Your task to perform on an android device: To help children understand growing up, make a photo book of Riviera Maya, Rocky Mountains, and Kyoto on the gallery app.
Image 0: 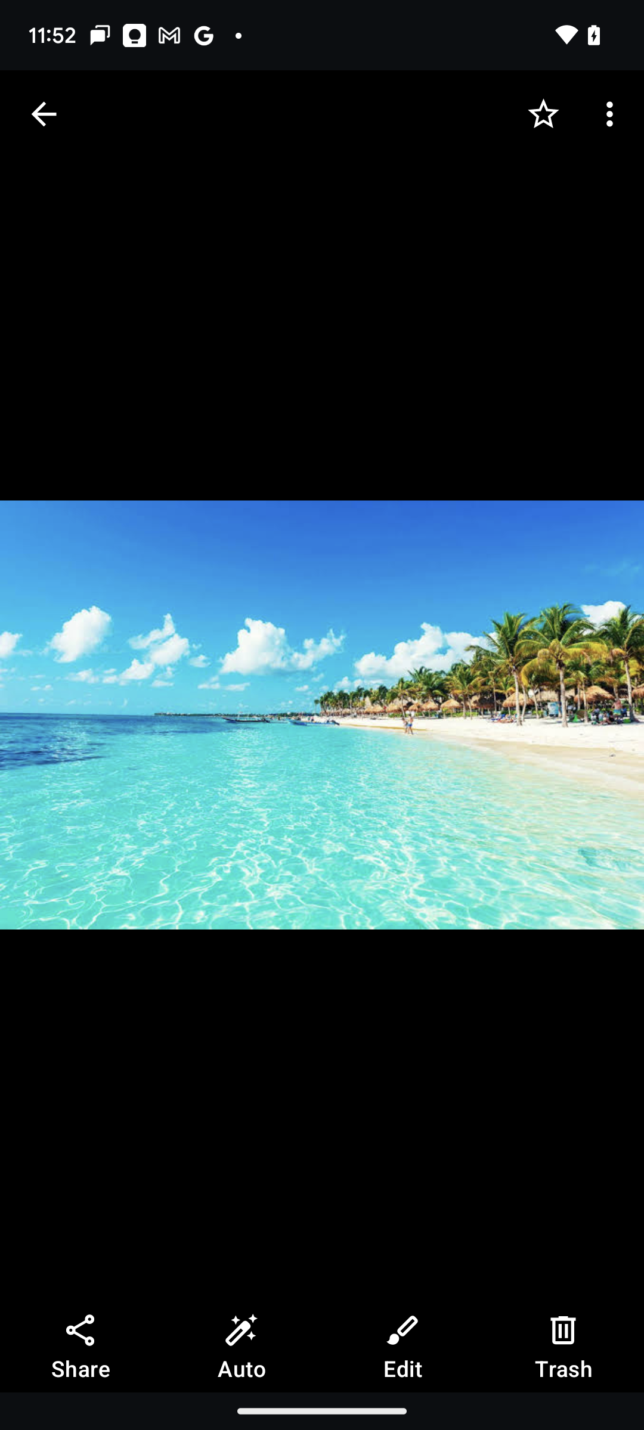
Click on the arrow icon at the top left corner of the screen.
Step 0: click (44, 114)
Image 1: 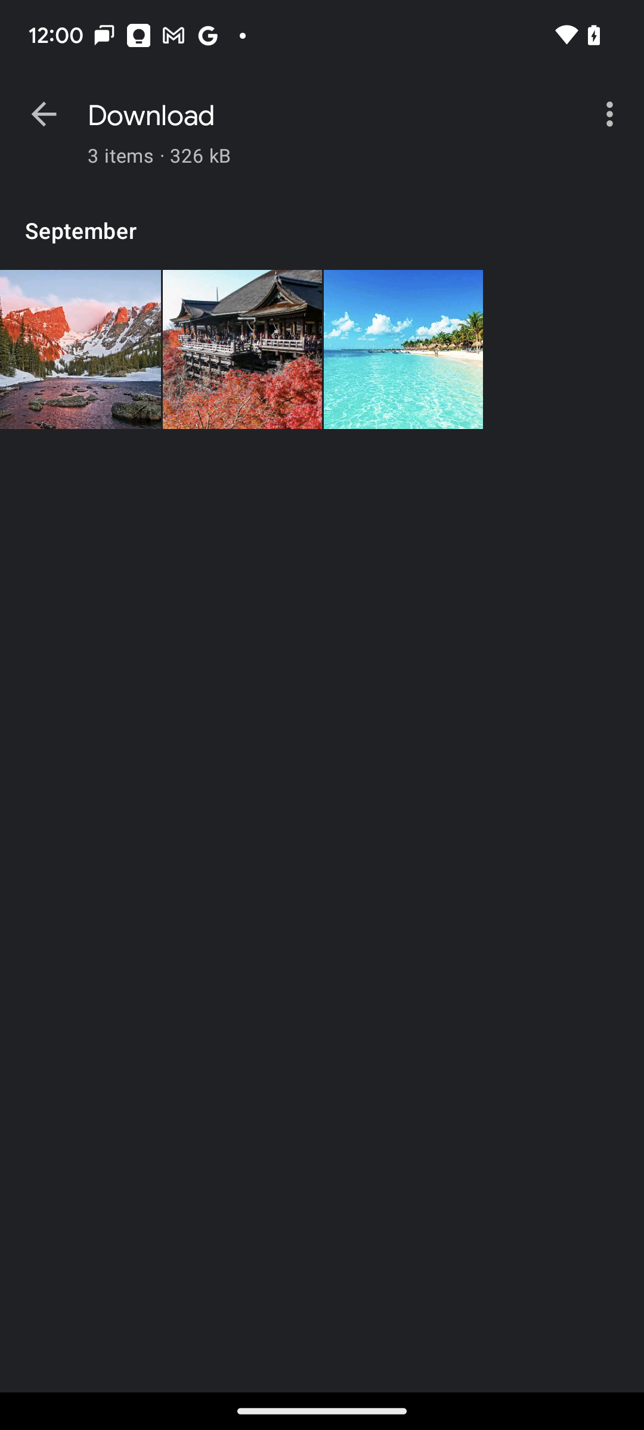
Click on the arrow icon at the top left corner of the screen.
Step 1: click (44, 114)
Image 2: 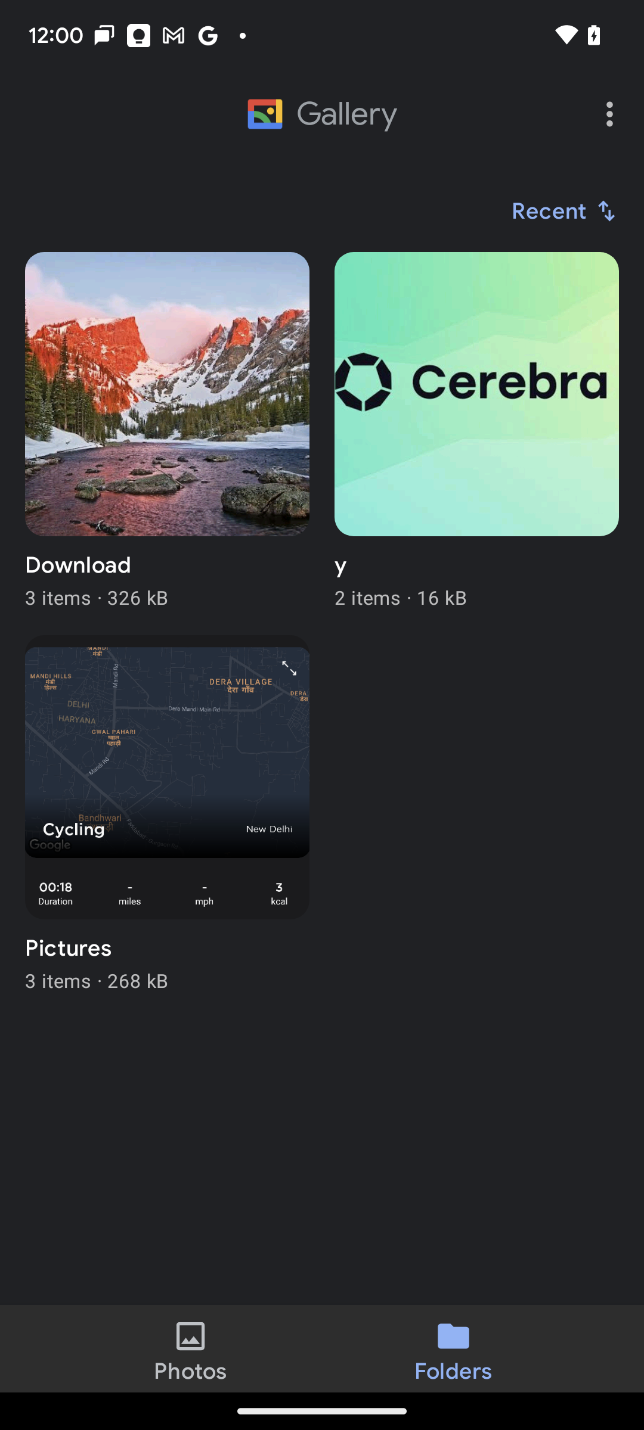
Click on the ellipsis icon at the top right corner of the screen
Step 2: click (612, 114)
Image 3: 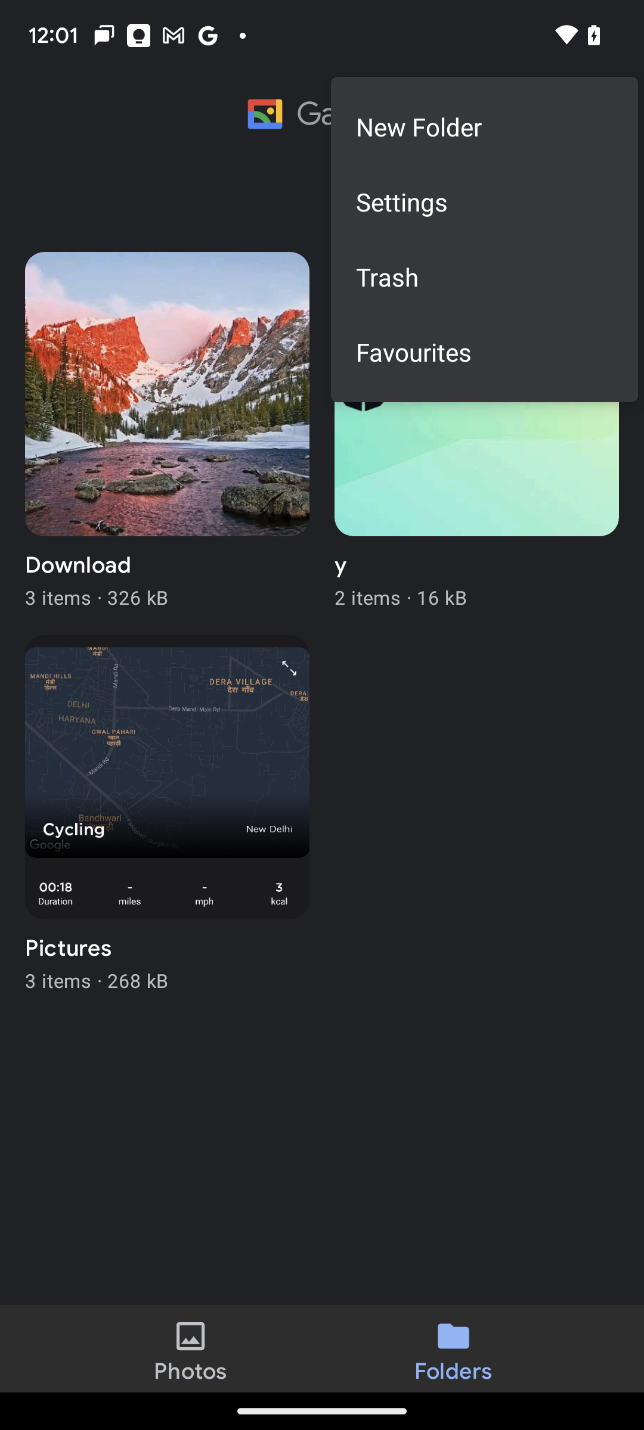
Click on New Folder on the right side of the screen
Step 3: click (439, 146)
Image 4: 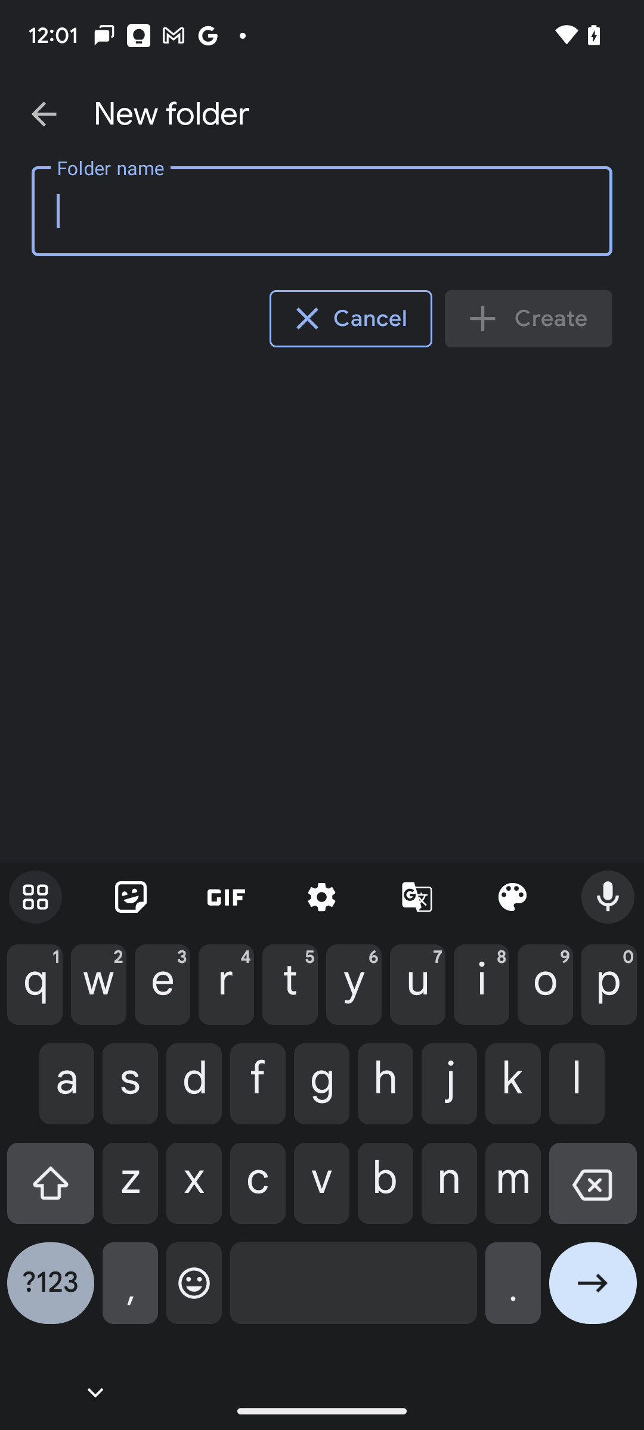
Click on the text field at the top of the screen
Step 4: click (322, 211)
Image 5: 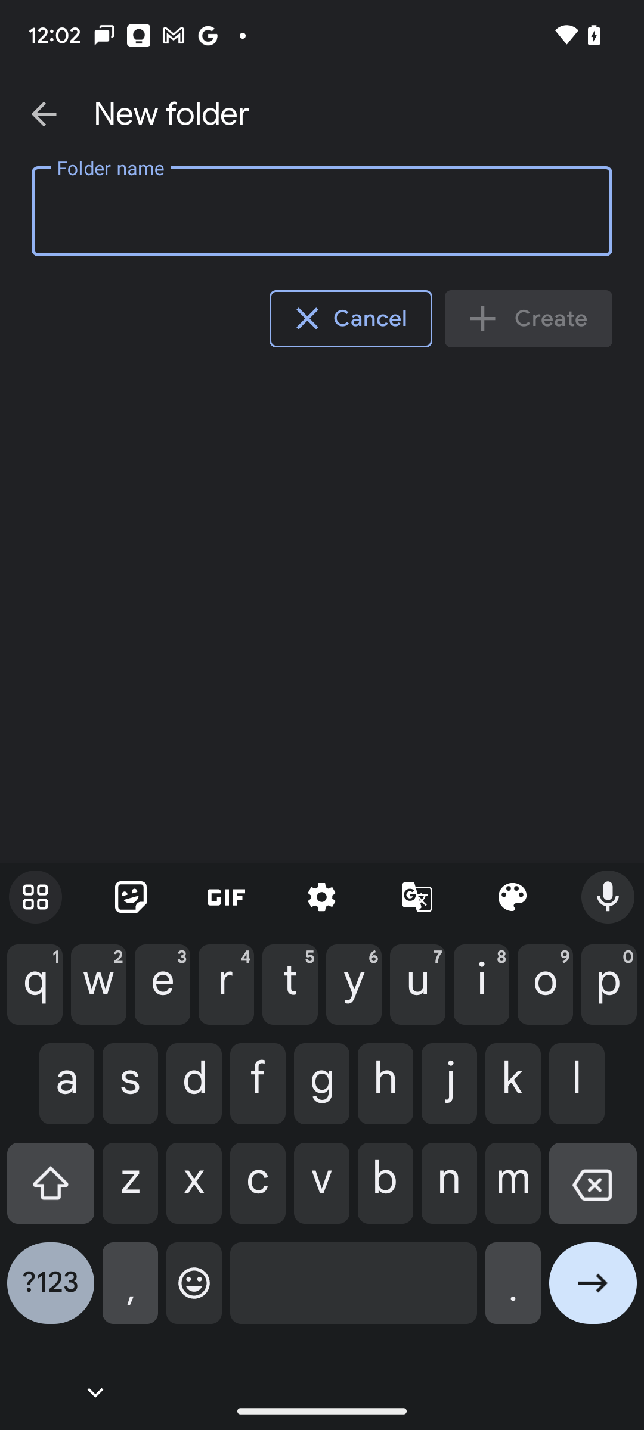
Type favorite places in the text field 
Step 5: type "favorite places"
Image 6: 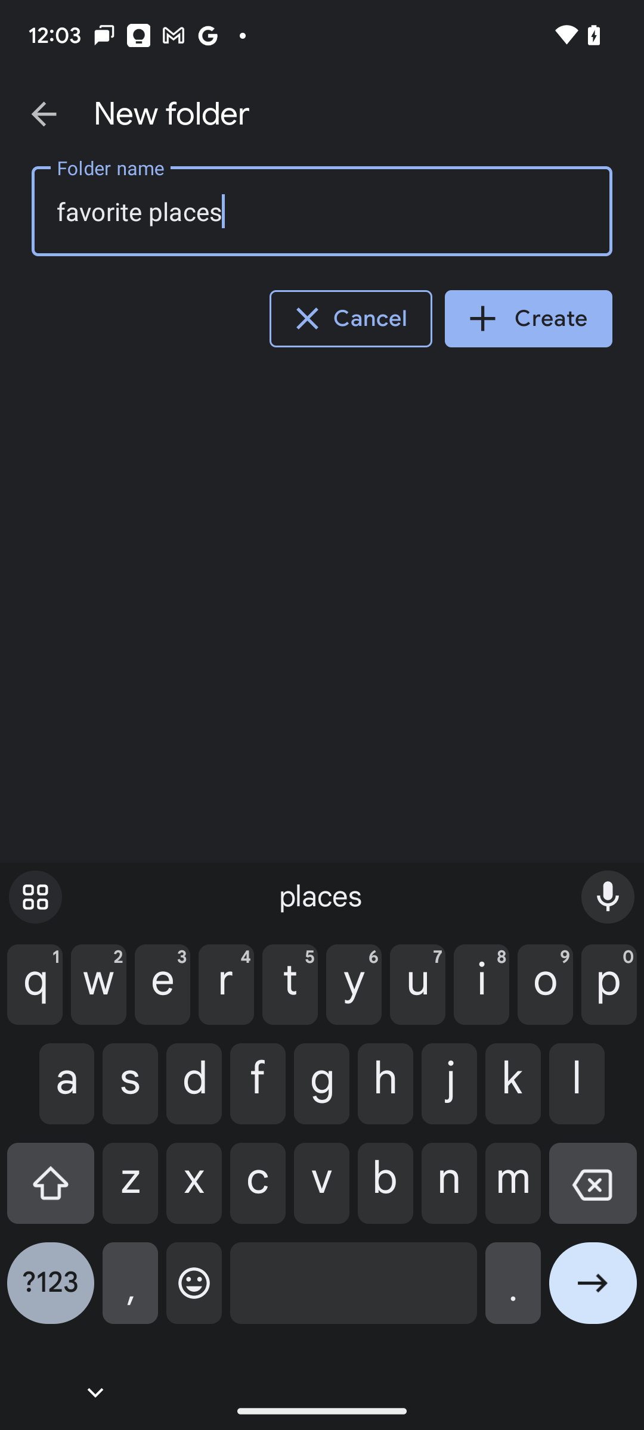
Click on the Create option on the right side of the screen
Step 6: click (528, 319)
Image 7: 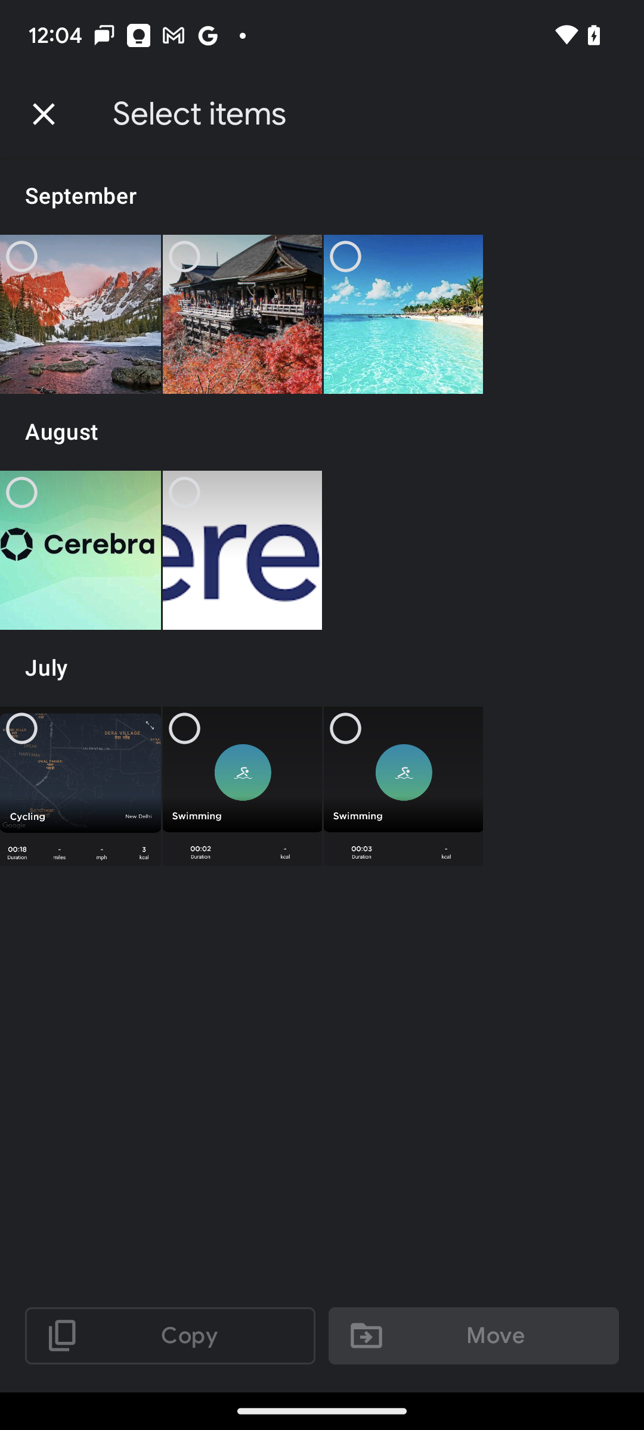
Click on all the images in the September section.
Step 7: click (80, 314)
Image 8: 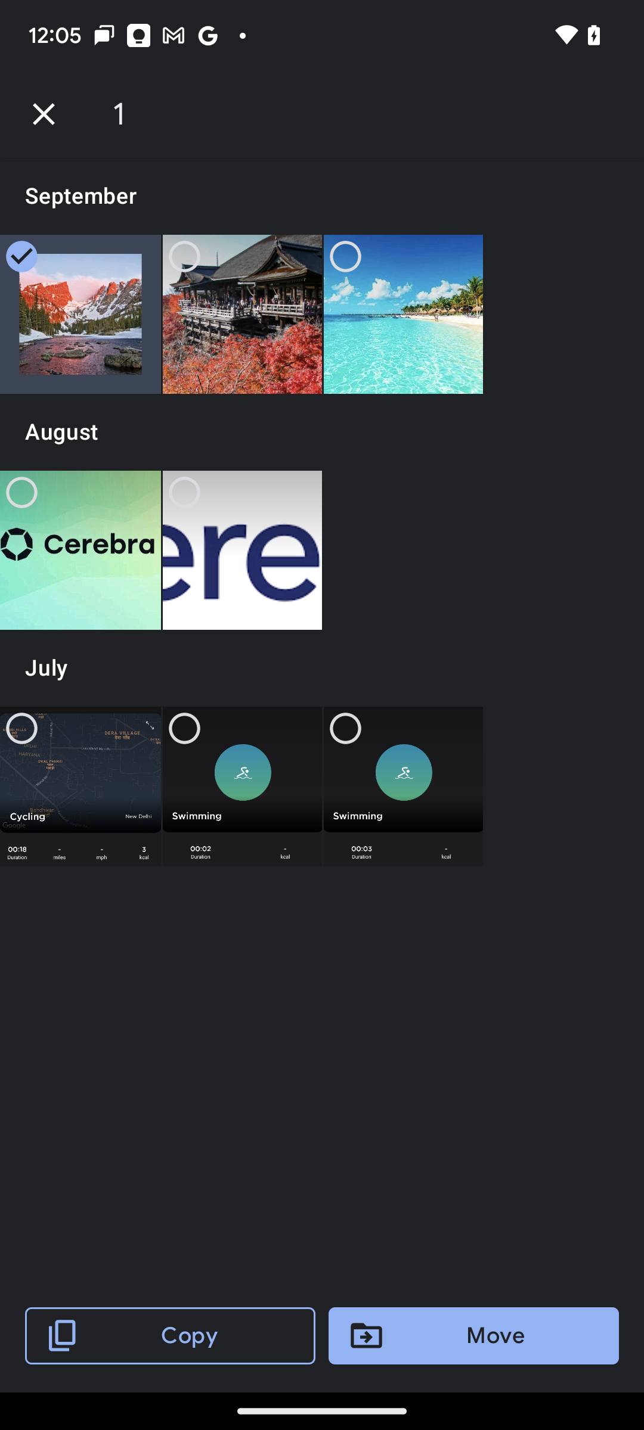
Click on all the images in the September section.
Step 8: click (242, 314)
Image 9: 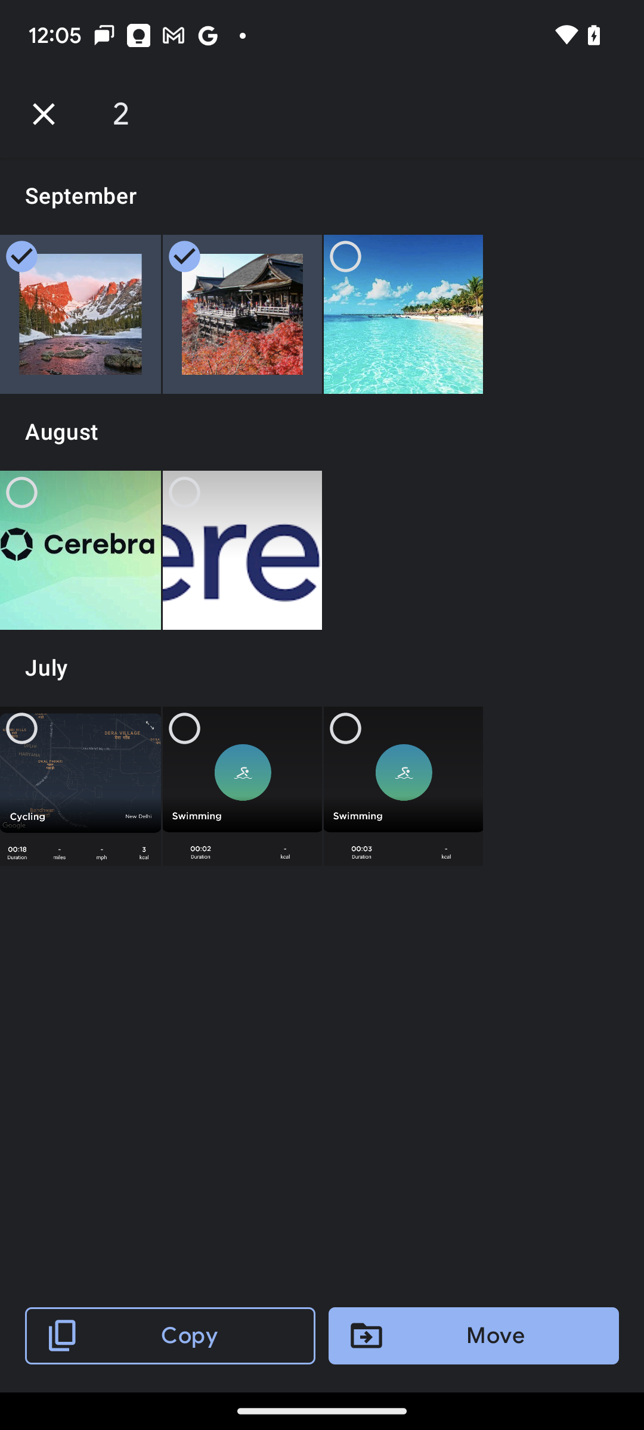
Click on all the images in the September section.
Step 9: click (403, 314)
Image 10: 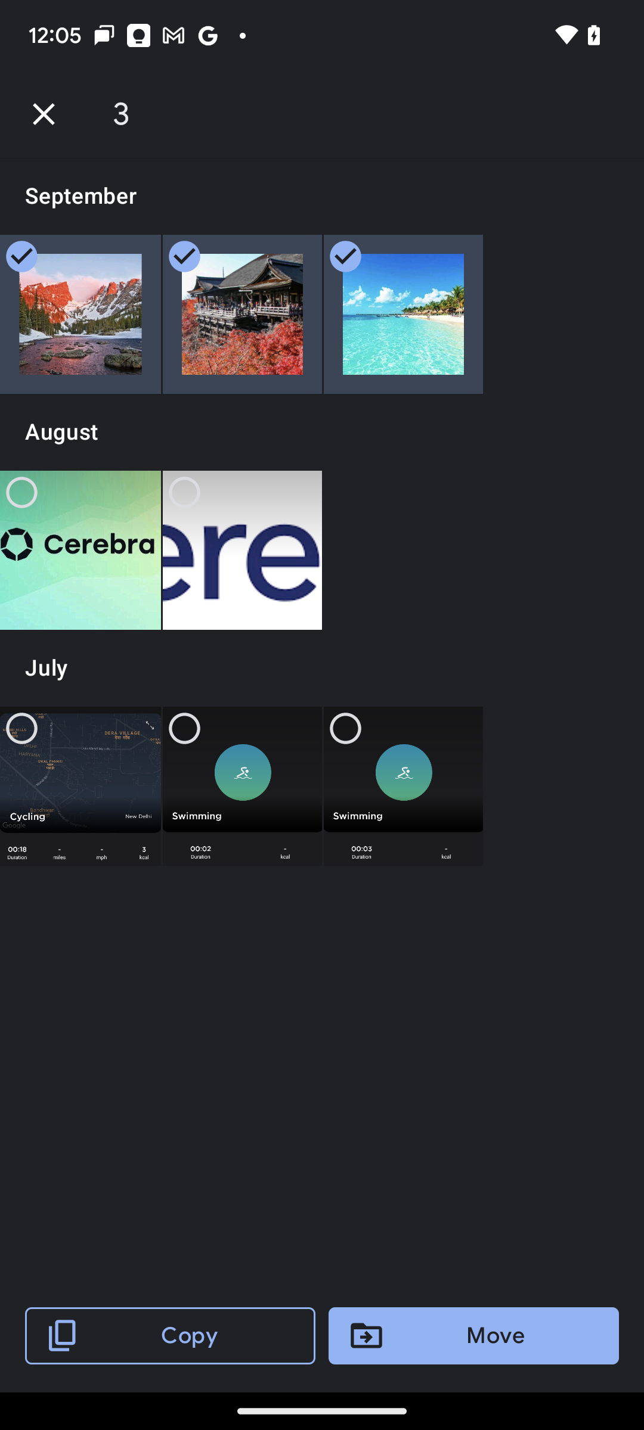
Click on Move at the bottom right corner of the screen
Step 10: click (473, 1336)
Image 11: 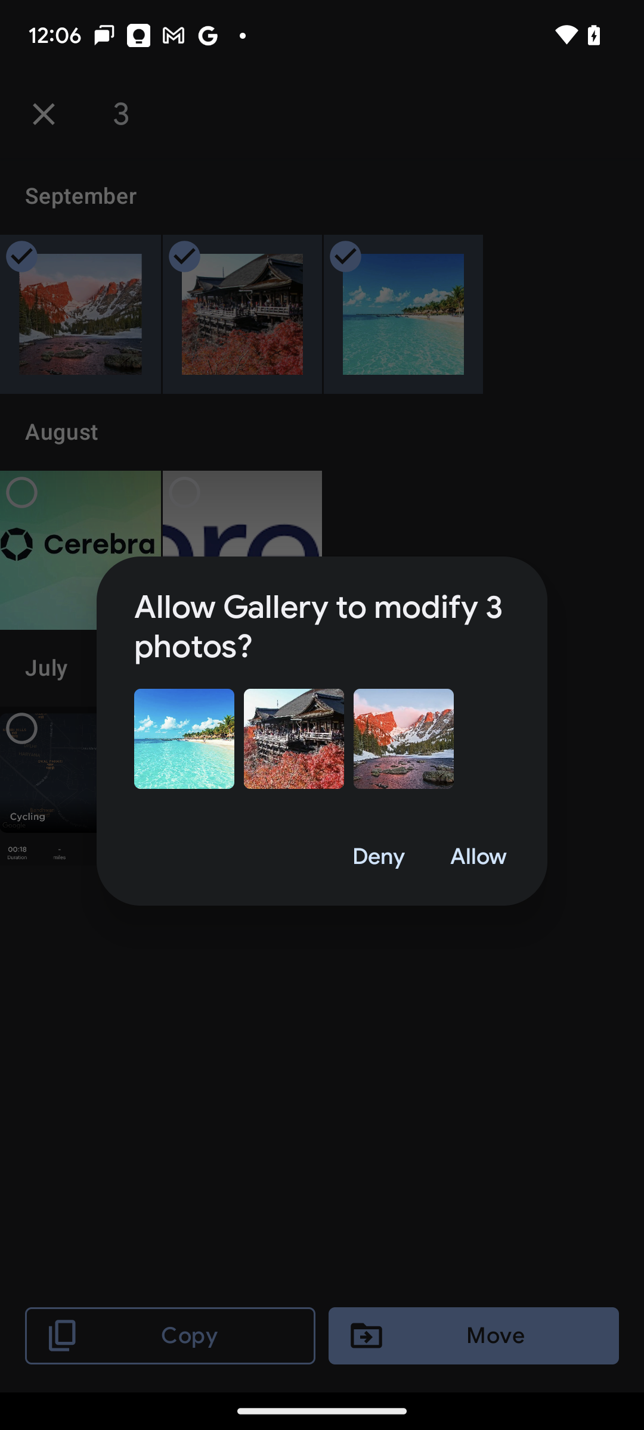
Click on Allow in the middle of the screen
Step 11: click (478, 857)